Your task to perform on an android device: My wife is upset with me and she wants to go to patel nagar New Delhi ( india)  to spend some time. Show me the Property for Rent in this location in the 99acres app. 
Image 0: 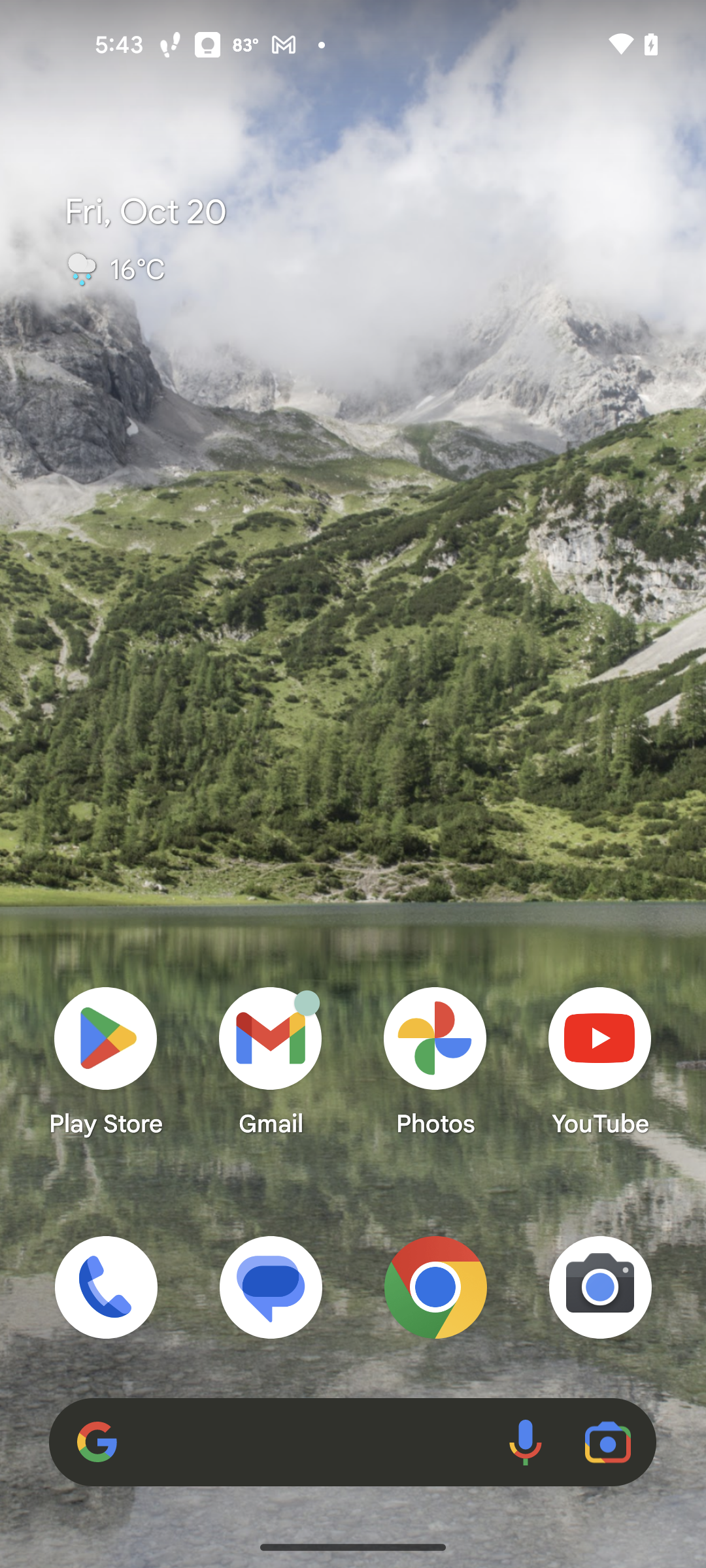
Open the 99acres app
Step 0: open app "99acres"
Image 1: 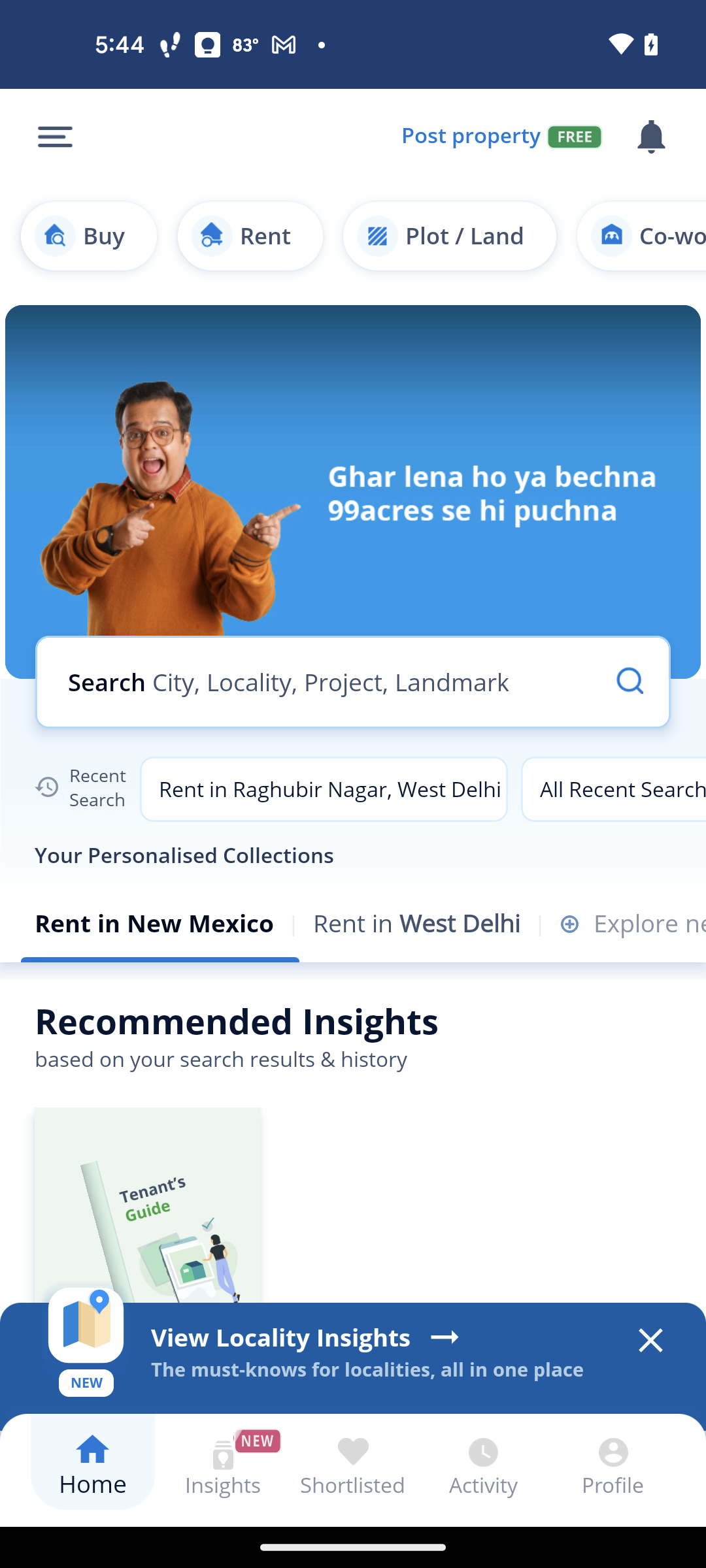
Click on the search bar
Step 1: click (288, 681)
Image 2: 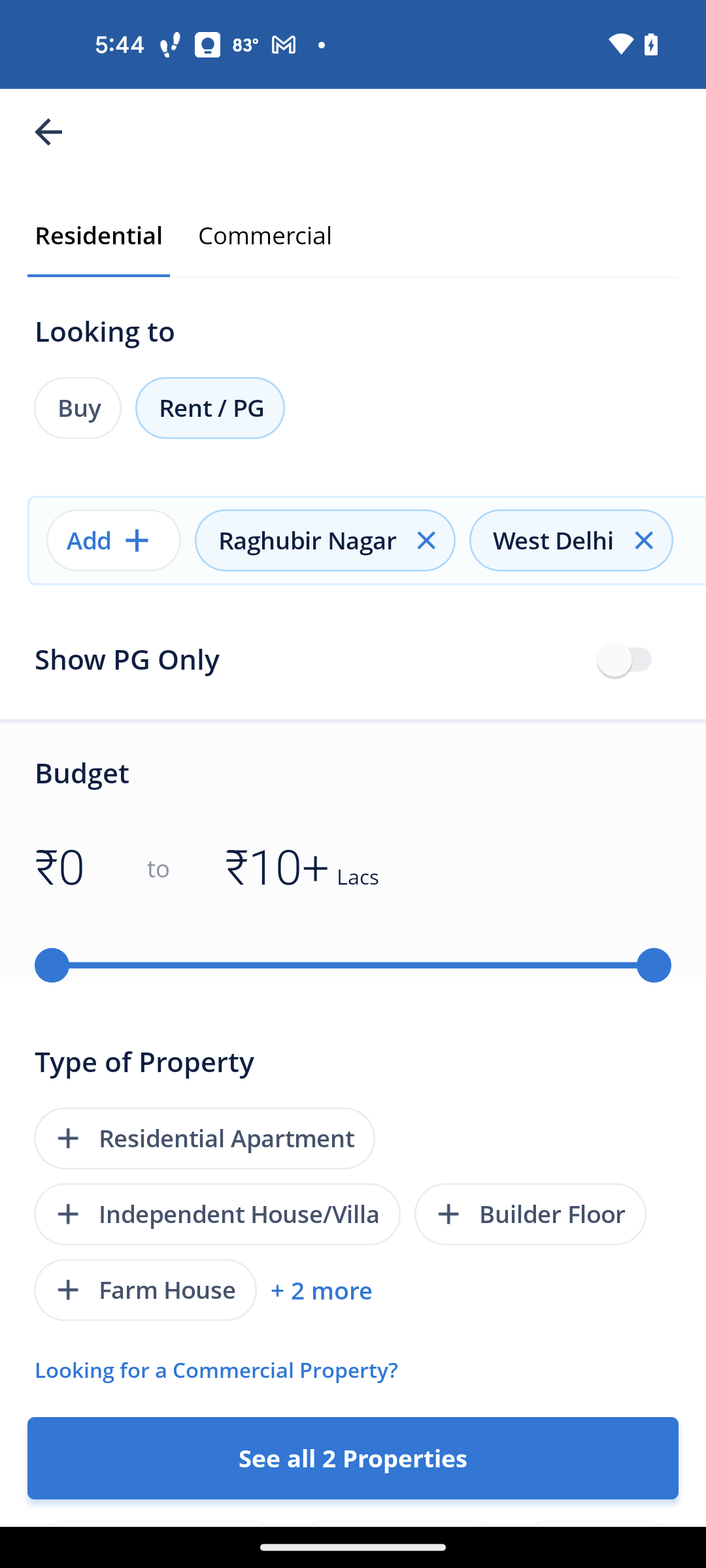
Click on the close icon next to west delhi
Step 2: click (644, 540)
Image 3: 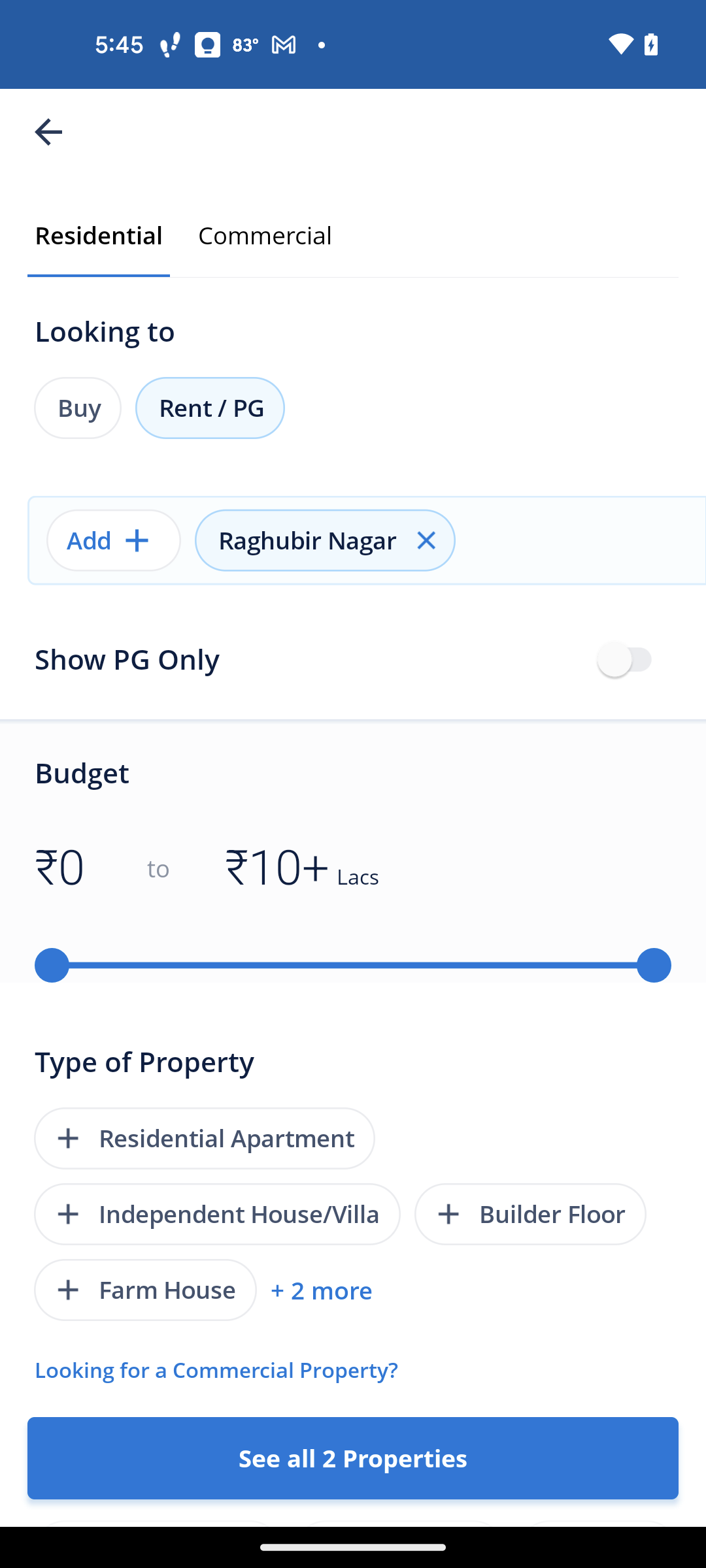
Click on the Close icon next to raghubir nagar
Step 3: click (426, 540)
Image 4: 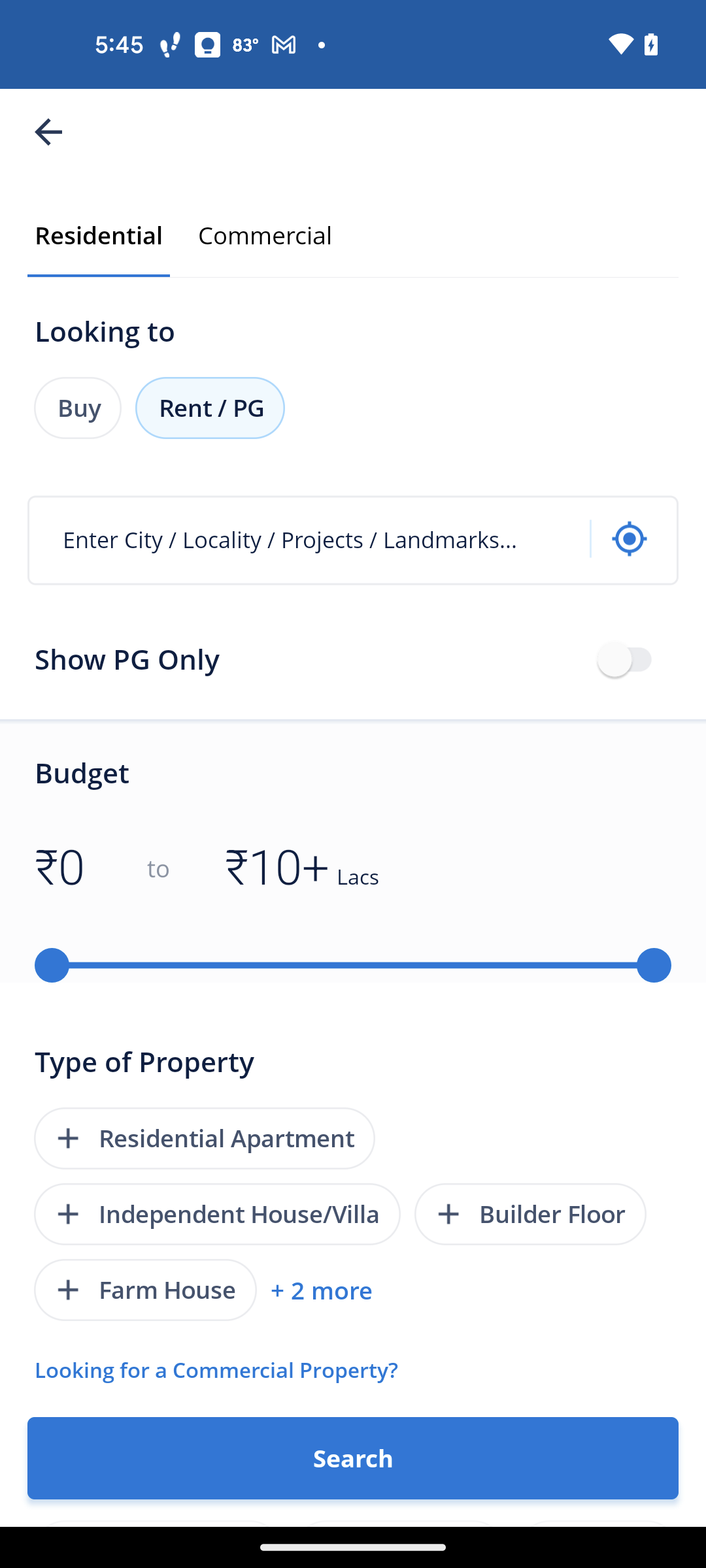
Click on the Search text field
Step 4: click (318, 539)
Image 5: 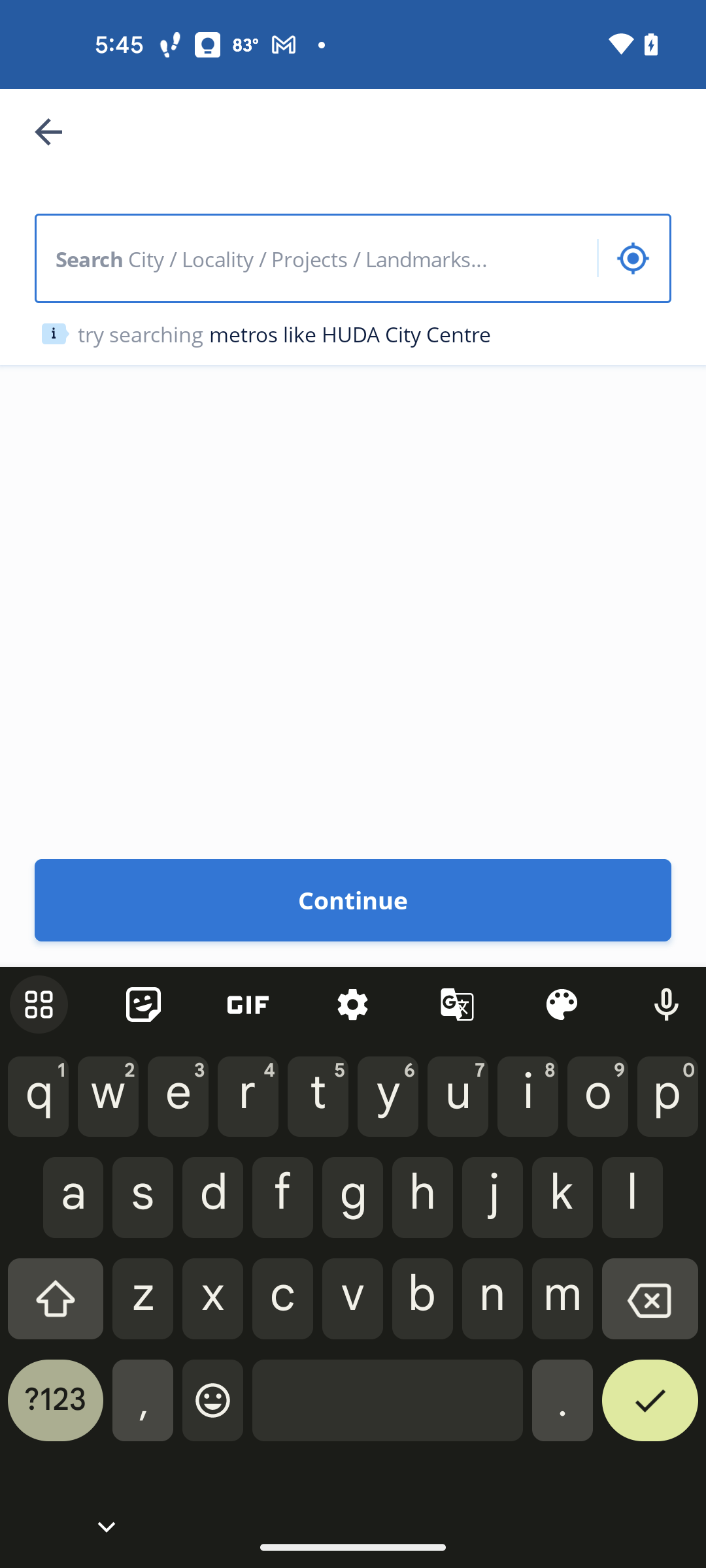
Type Patel Nagar New Delhi
Step 5: type "Patel Nagar New Delhi"
Image 6: 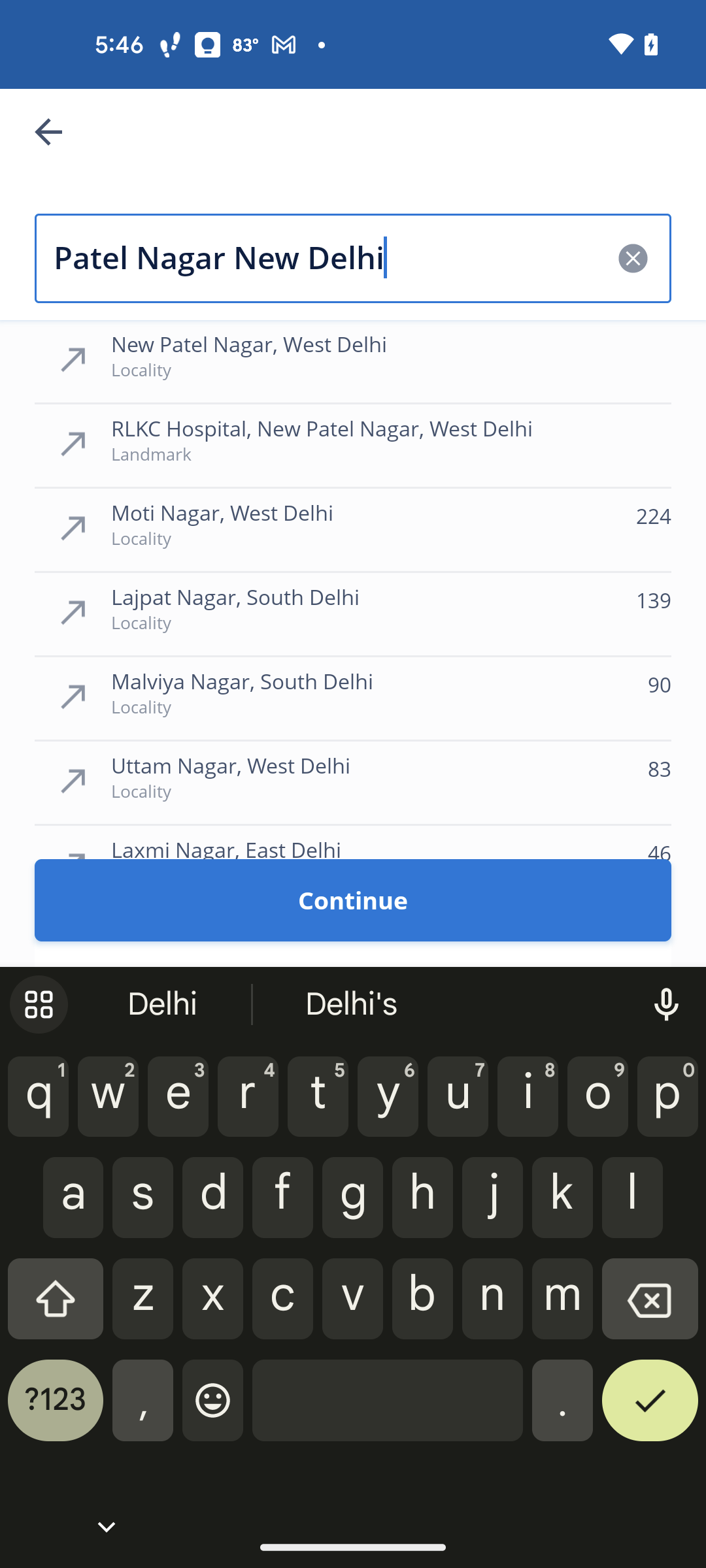
Click on the first suggested search result
Step 6: click (353, 361)
Image 8: 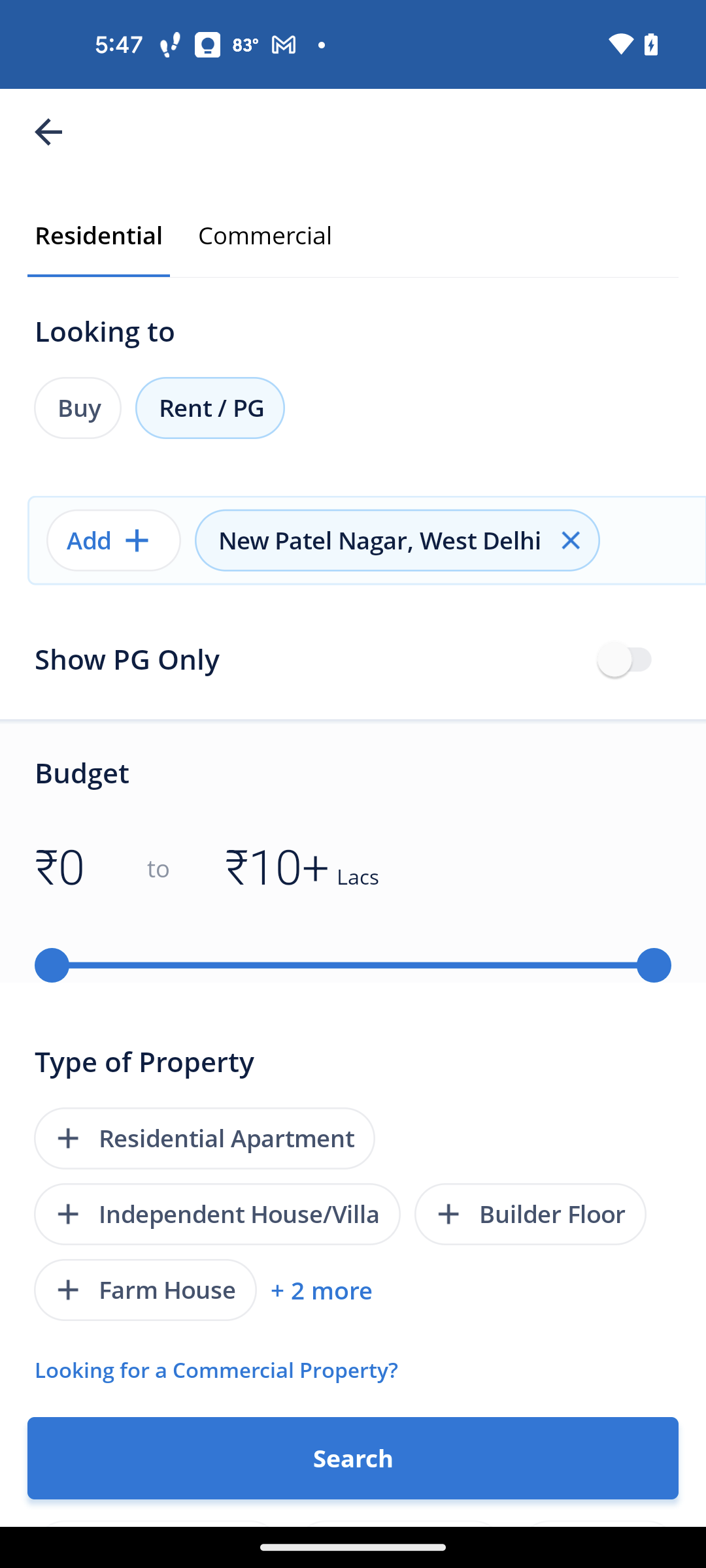
Click on the Search button at the bottom of the screen
Step 8: click (353, 1458)